Your task to perform on an android device: I want to store the Tableau files at one location. Move the Tableau-tutorial.pdf to an important folder in the Internal Files app.
Image 0: 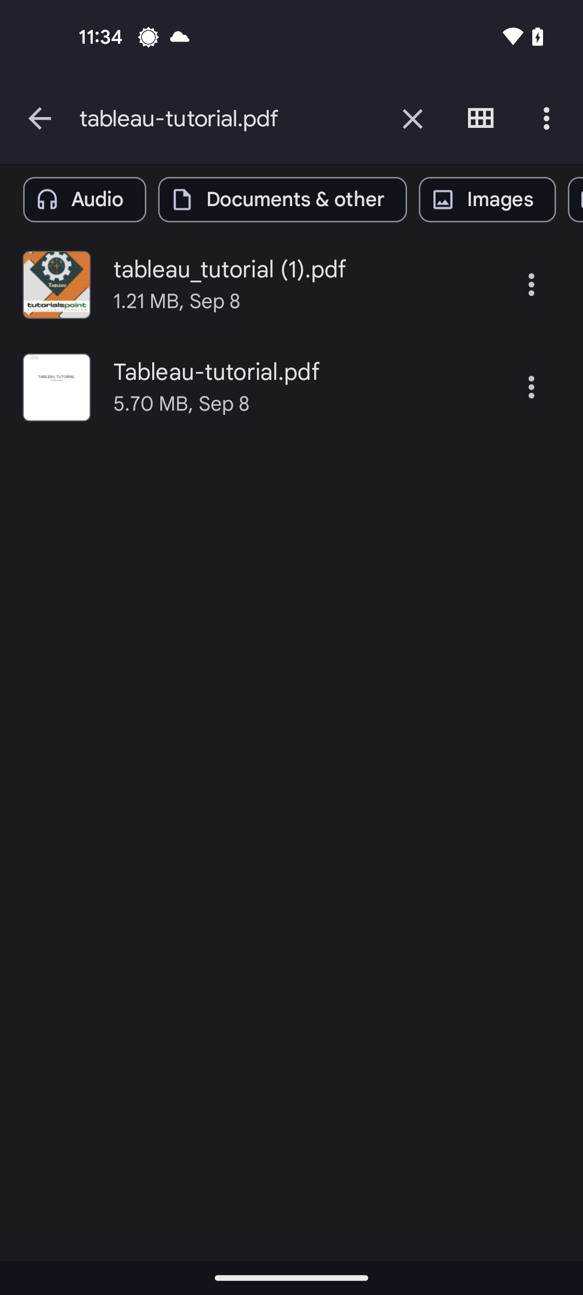
Click on the three dots more button of the Tableau-tutorial.pdf file
Step 0: click (531, 387)
Image 1: 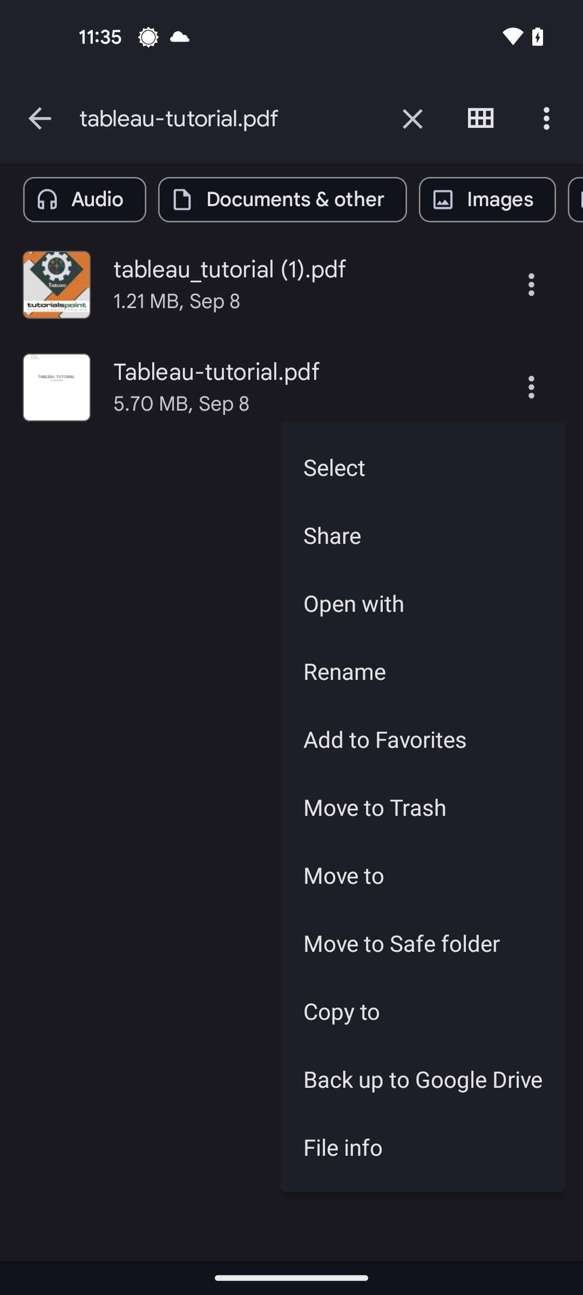
Click on the Move to option
Step 1: click (423, 875)
Image 2: 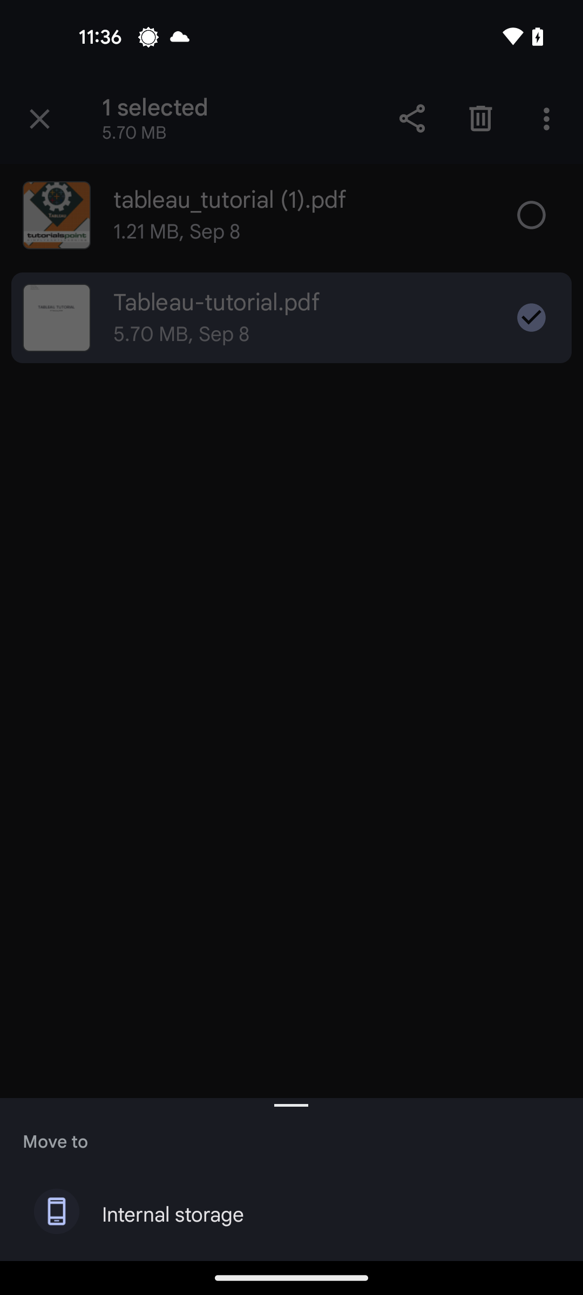
Click on the Internal Storage 
Step 2: click (173, 1215)
Image 3: 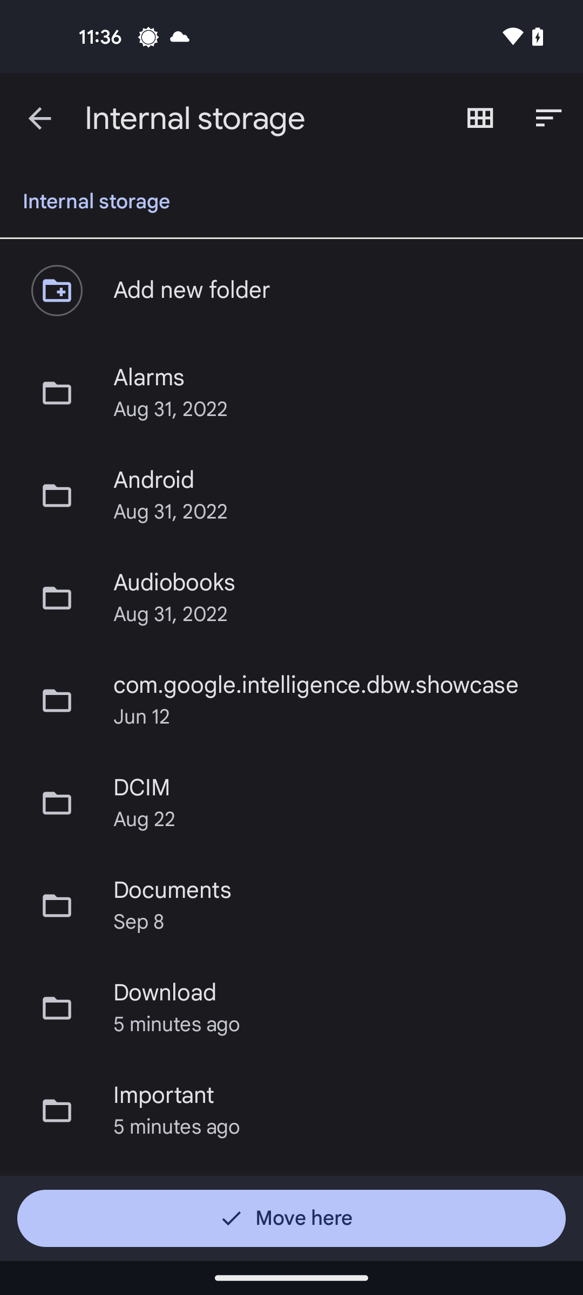
Select the Important folder
Step 3: click (164, 1095)
Image 4: 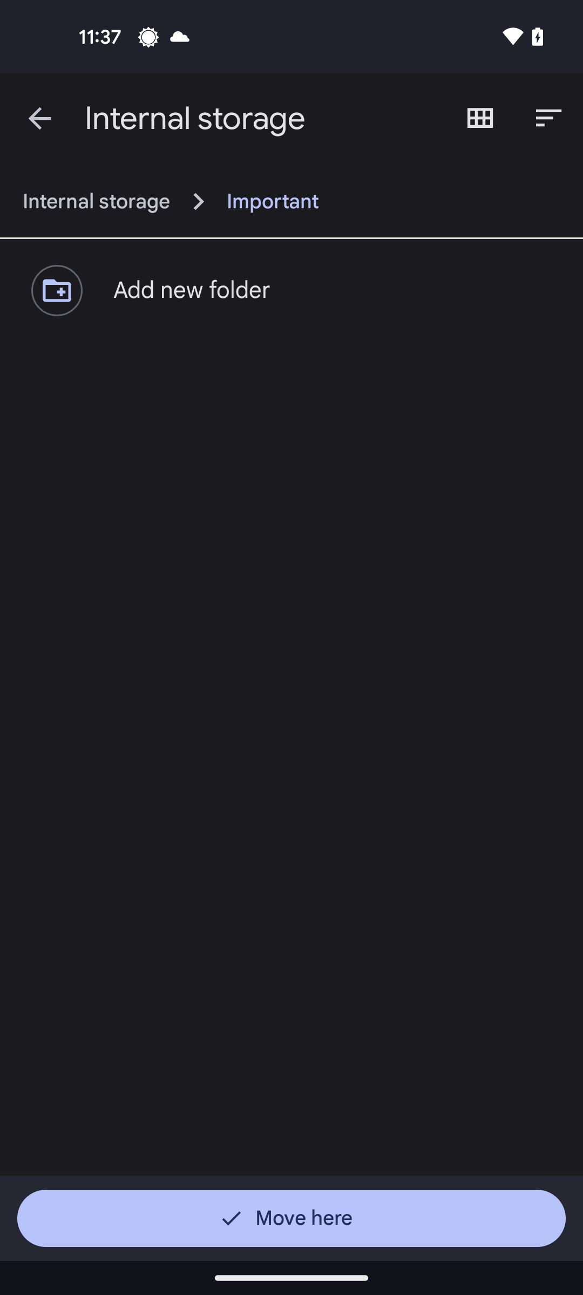
Click on the Move here button
Step 4: click (291, 1218)